Your task to perform on an android device: Click on the Metcut 50 Magnetic Core Drill Machine
Image 0: 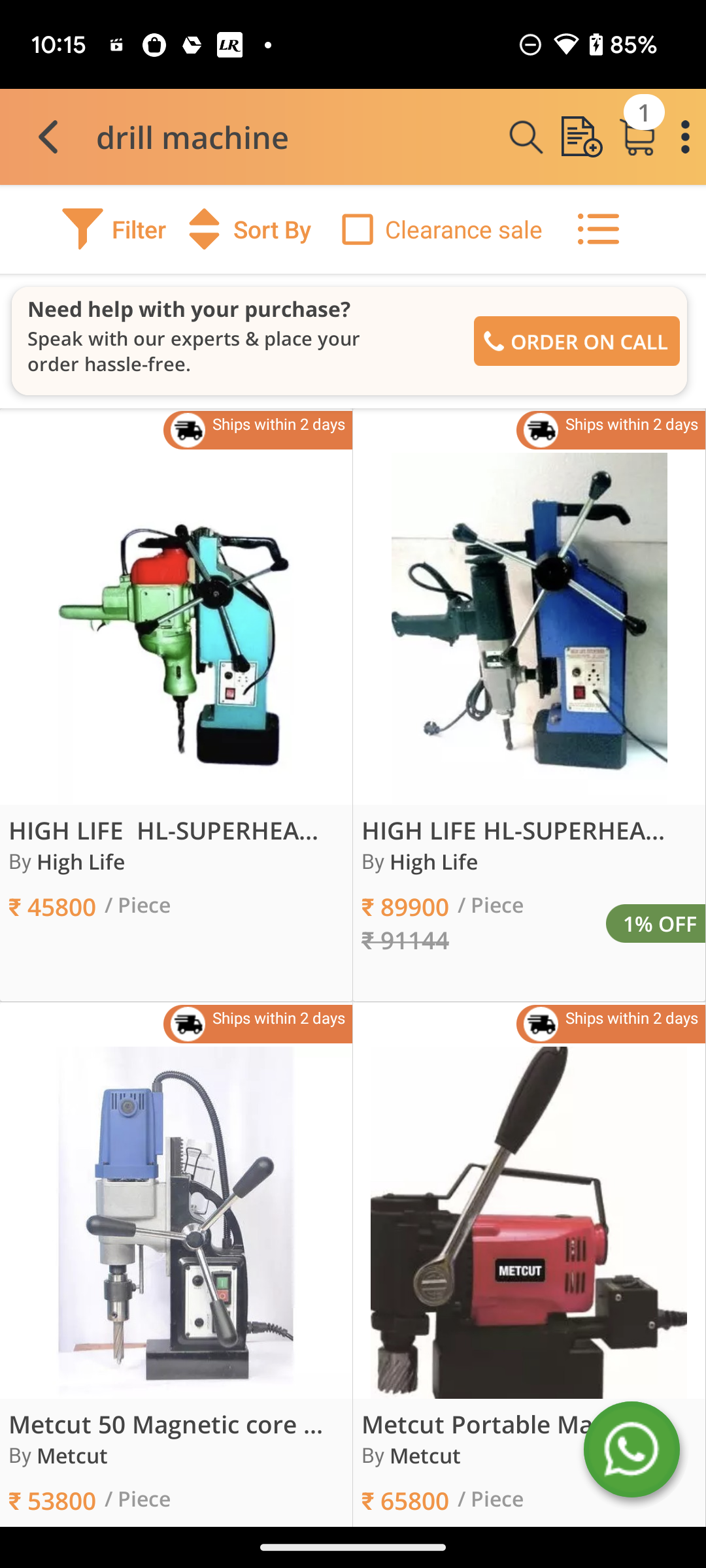
Step 0: click (182, 1235)
Image 1: 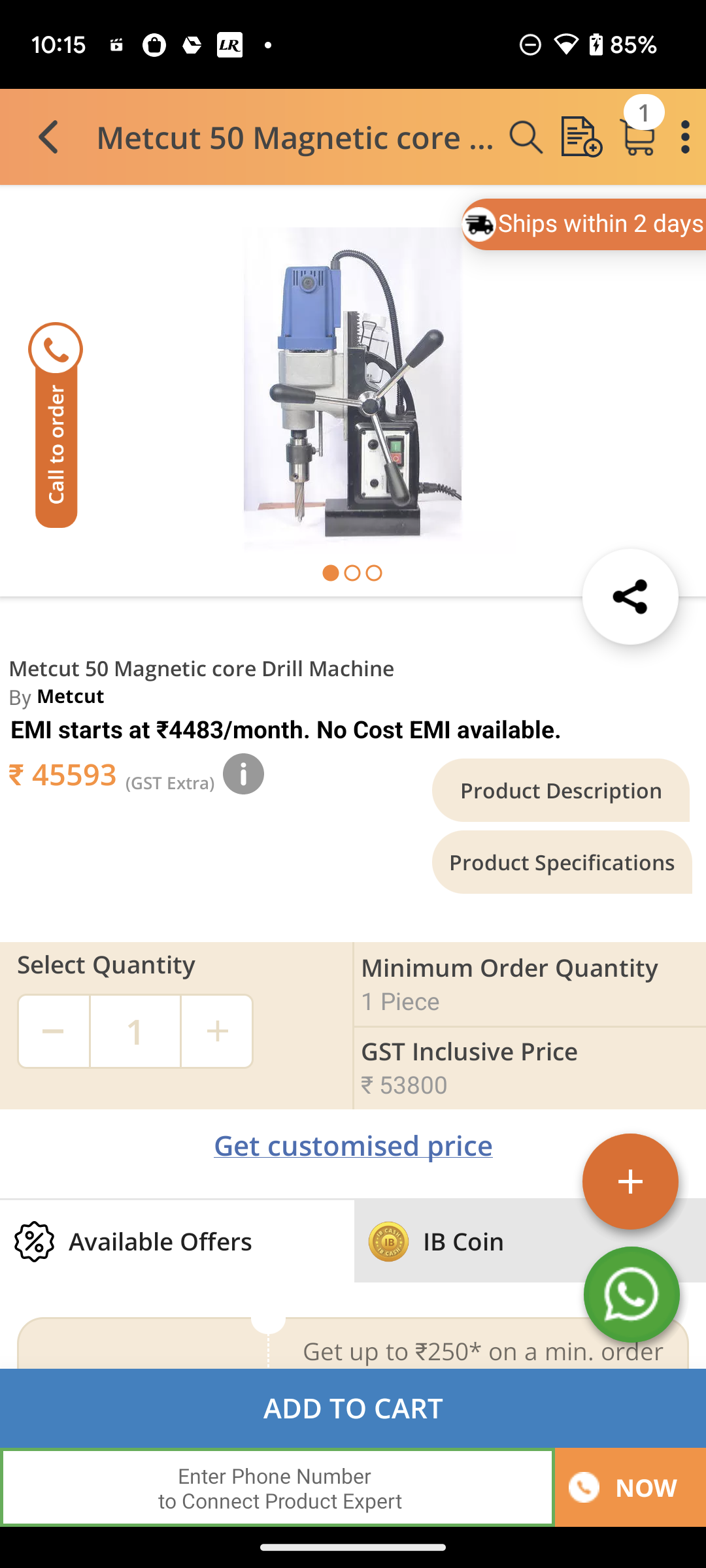
Click on the Product Specifications
Step 1: click (562, 862)